Your task to perform on an android device: using smart recorder app i would like to delete an audio file named "perfect" as it may have some loading issues 
Image 1: 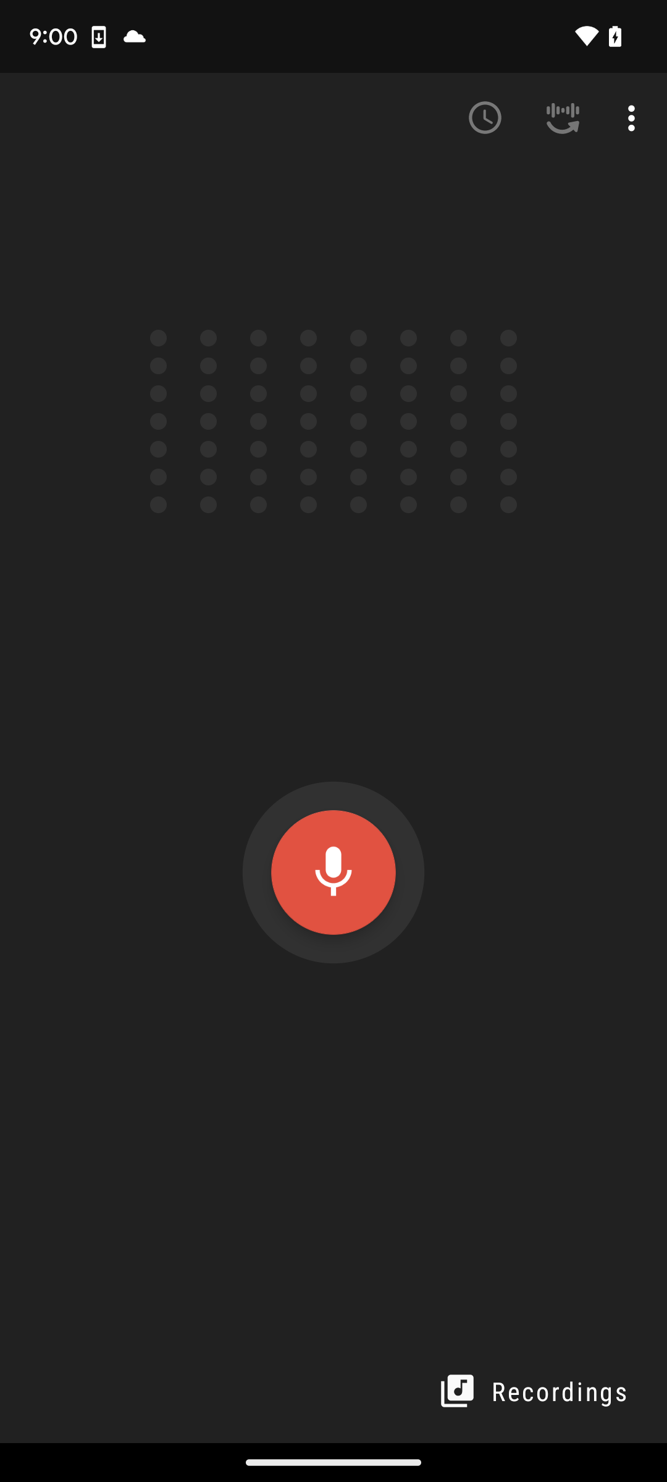
click on " Recordings " button at lower right corner of the screen 
Step 1: click (535, 1391)
Image 3: 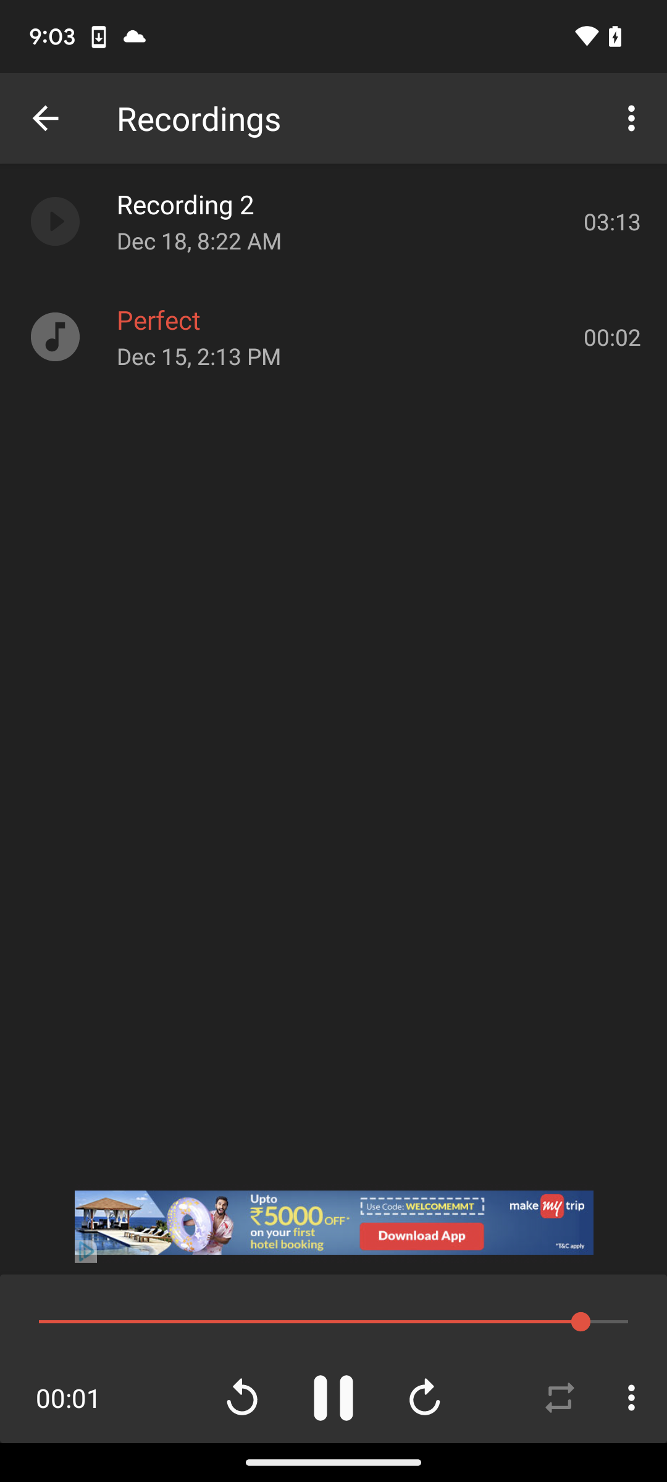
click on the vertical three dots line at lower right side of the screen to delete an audio file 
Step 3: click (631, 1397)
Image 4: 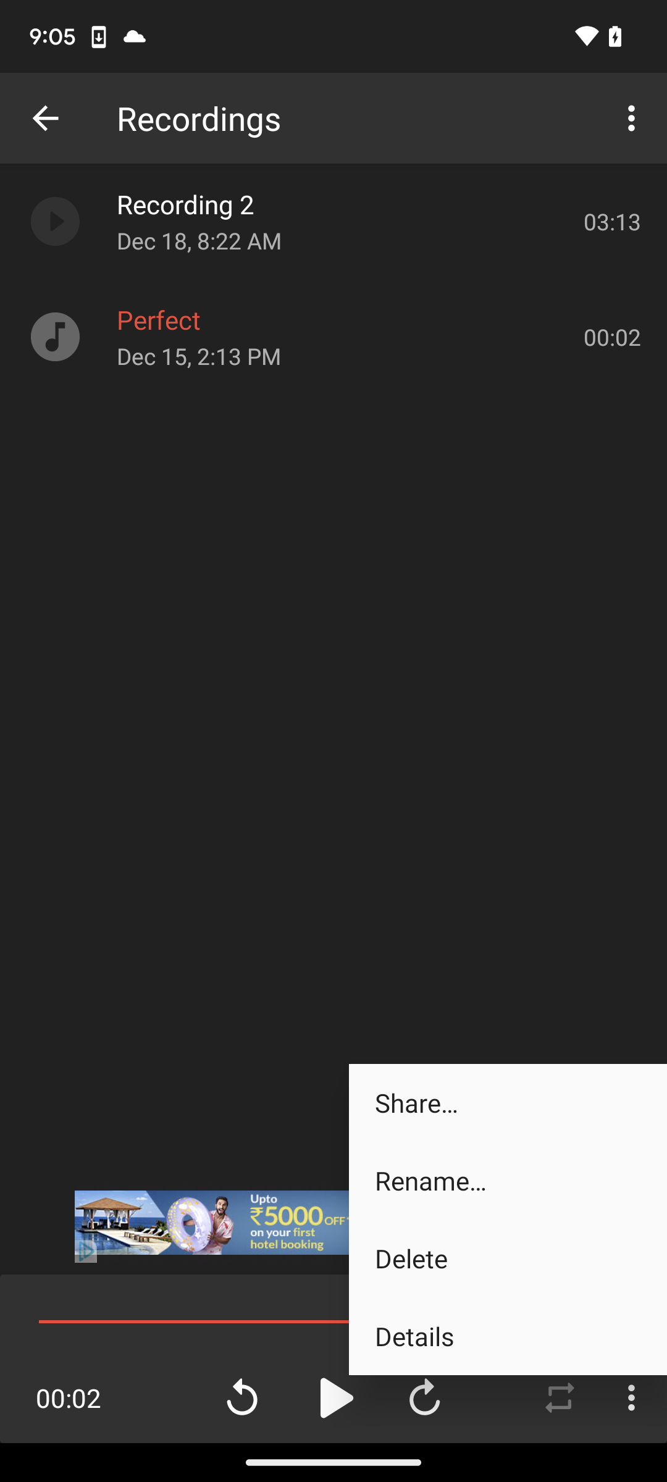
choose " delete " ( last second option ) from pop up window at lower right side of the screen 
Step 4: click (508, 1258)
Image 5: 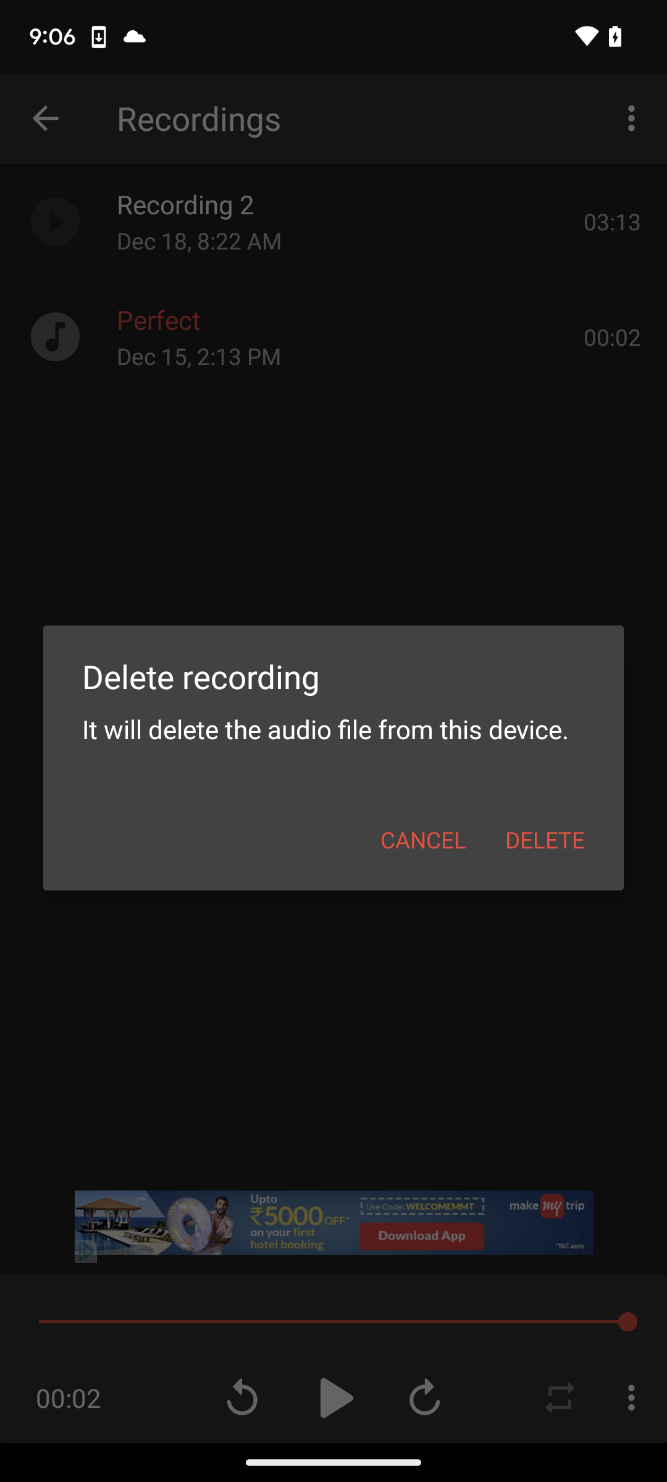
click on delete button from pop up window  at the screen 
Step 5: click (544, 839)